Your task to perform on an android device: open the sneaker thief app and Add converse khaki chuck 70 counter climate sneaker  to cart with shoe size 8 
Image 0: 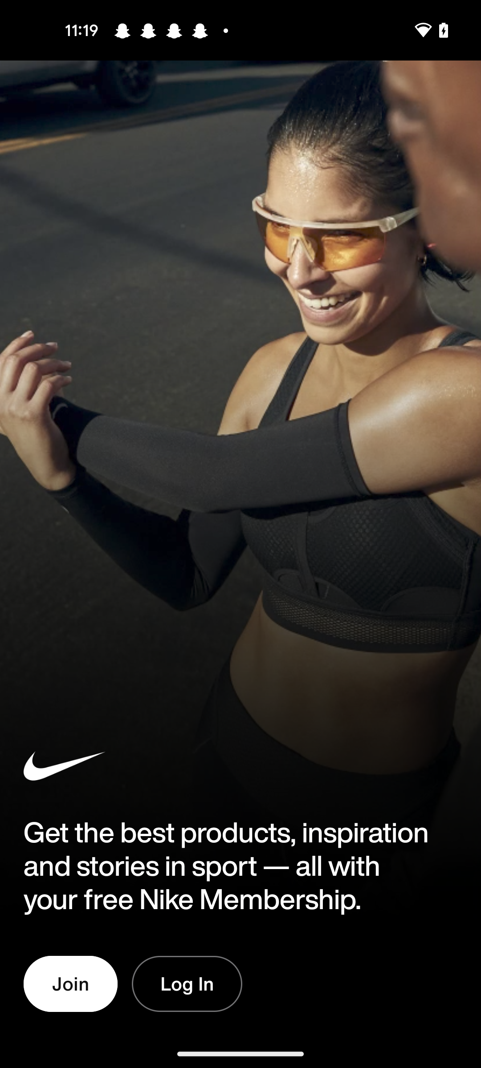
open the sneaker thief app
Step 0: open app "Sneaker Thief"
Image 1: 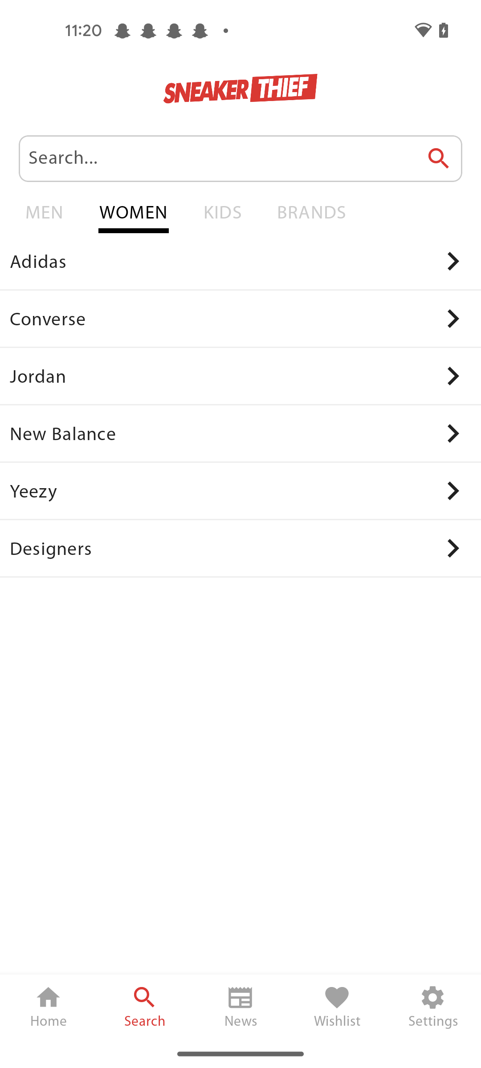
Click on the Converse option 
Step 1: click (240, 319)
Image 2: 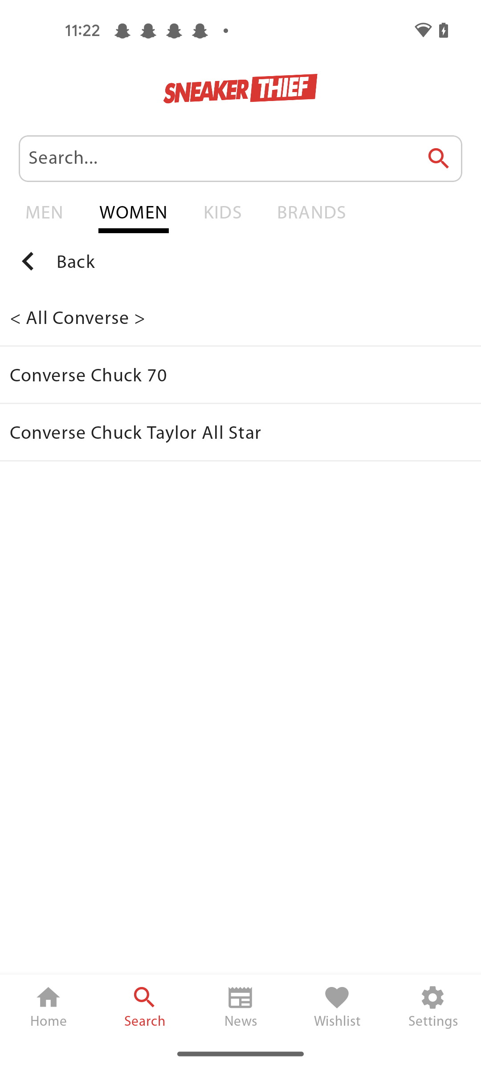
Click on the Converse chuck 70
Step 2: click (240, 374)
Image 3: 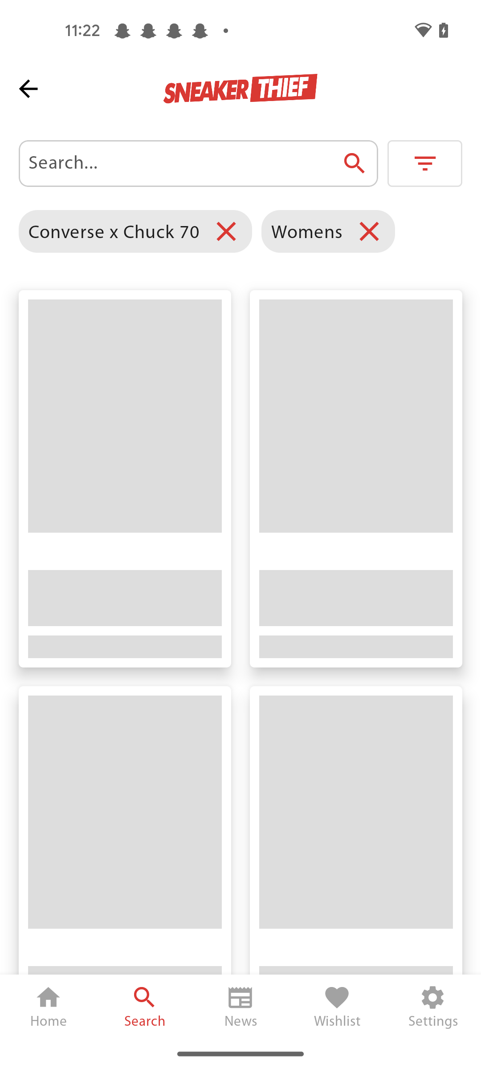
Click on the Converse chuck 70
Step 3: wait
Image 4: 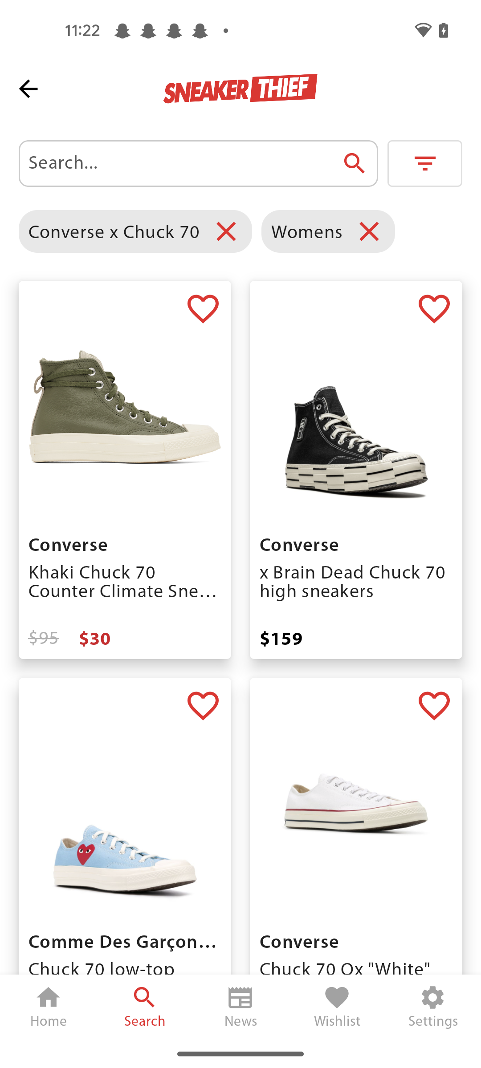
Click on the converse khaki chuck 70 counter climate sneaker option
Step 4: click (124, 478)
Image 7: 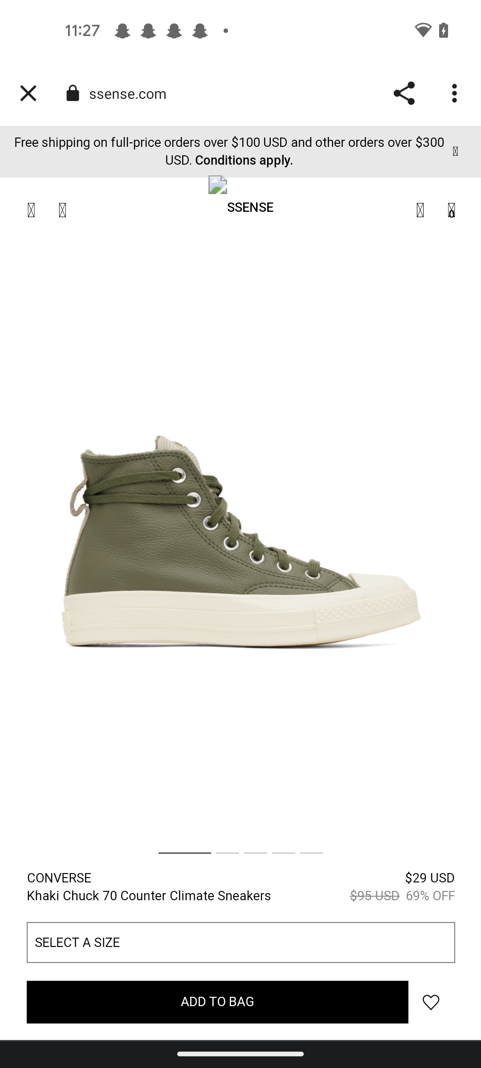
Click on the Select a size tab of the screen
Step 7: click (240, 942)
Image 8: 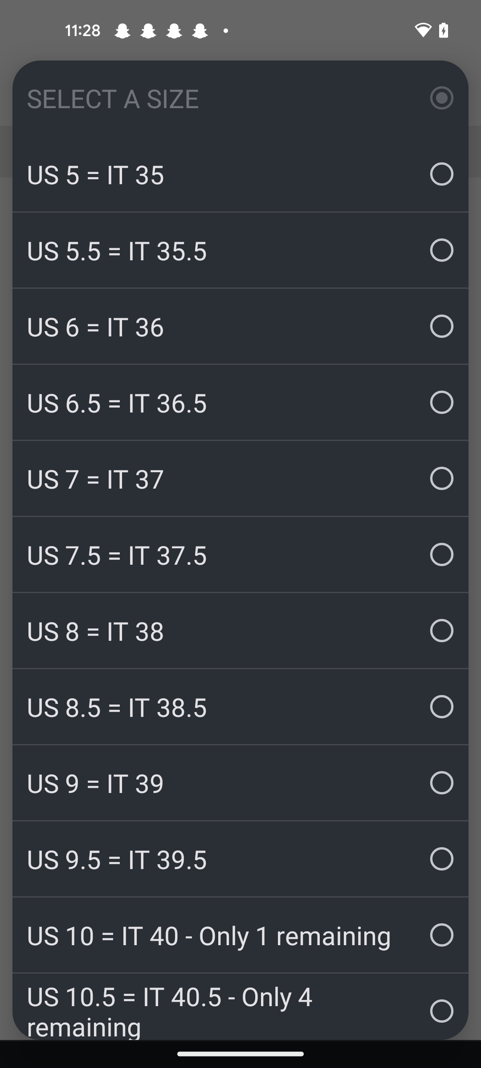
Select the us 8=it 38 option 
Step 8: click (240, 631)